Your task to perform on an android device: In Citymapper app, Share your last saved trip details to dbwscratch.test.id2@gmail.com via gmail
Image 0: 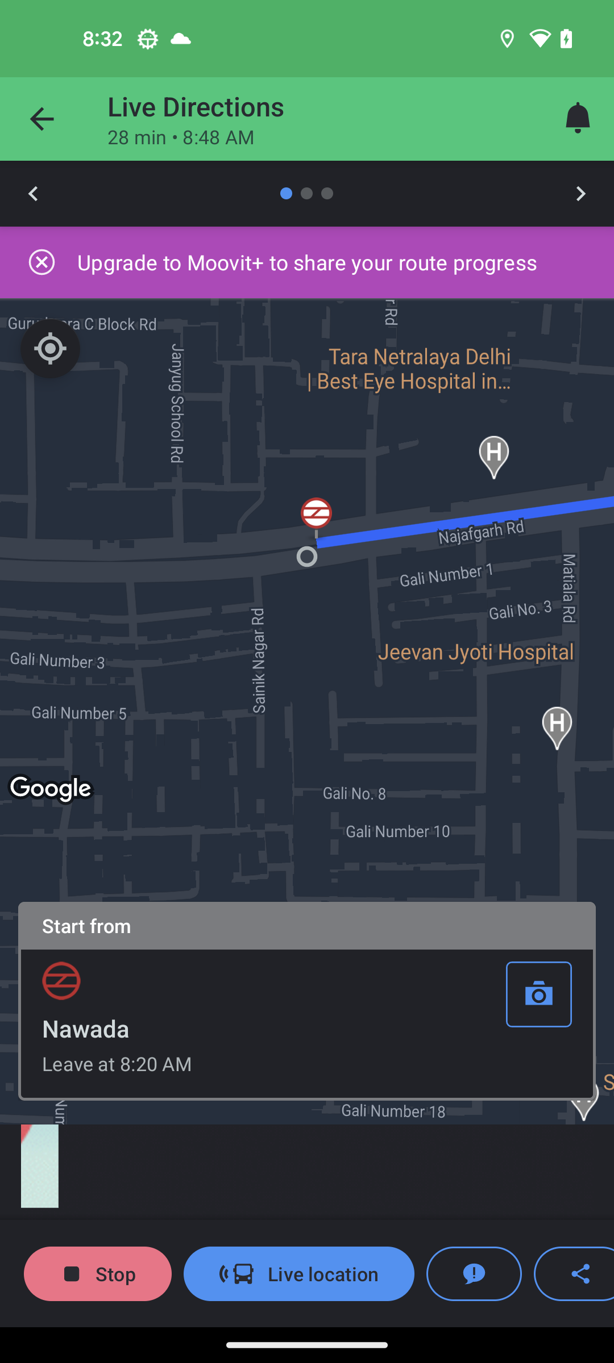
Open Citymapper app
Step 0: open app "Citymapper"
Image 1: 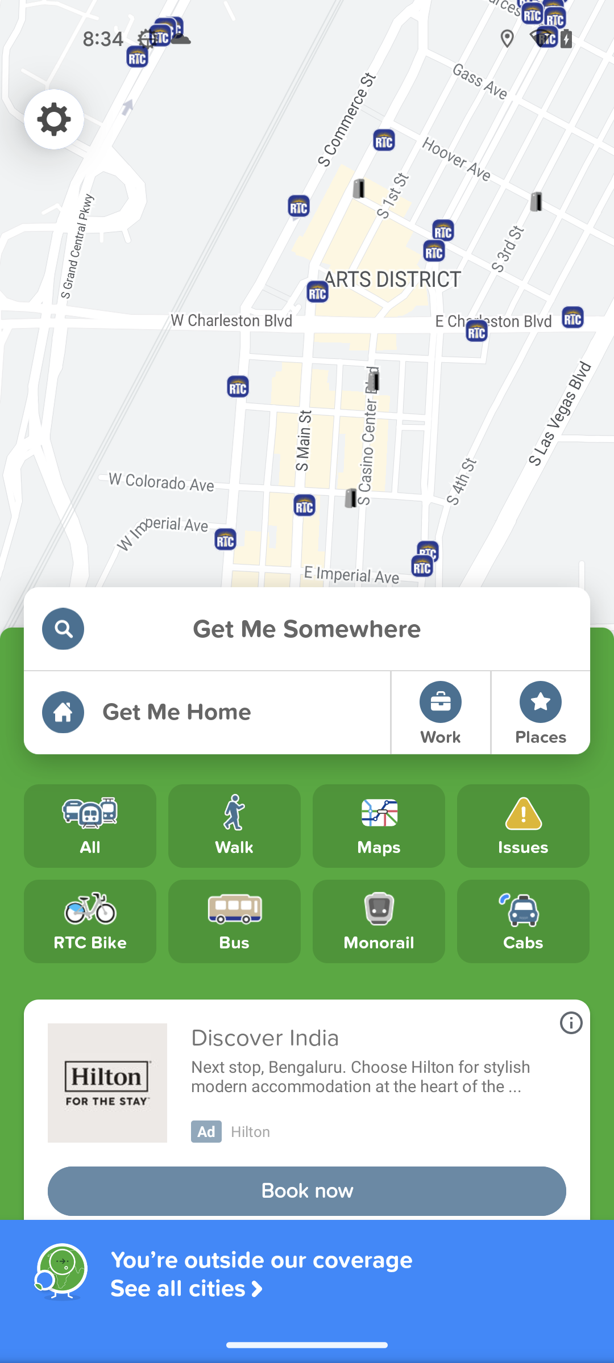
Swipe up to view save trip section
Step 1: scroll down
Image 2: 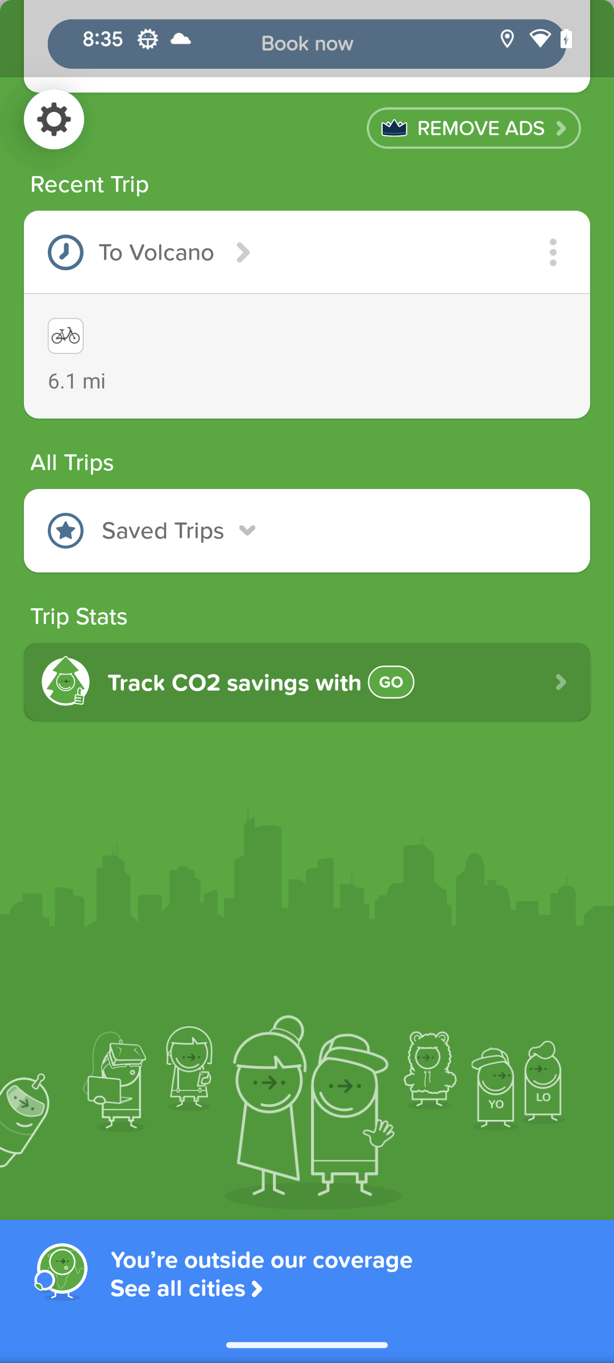
Click on the Saved Trips section down arrow to view saved trips
Step 2: click (178, 530)
Image 3: 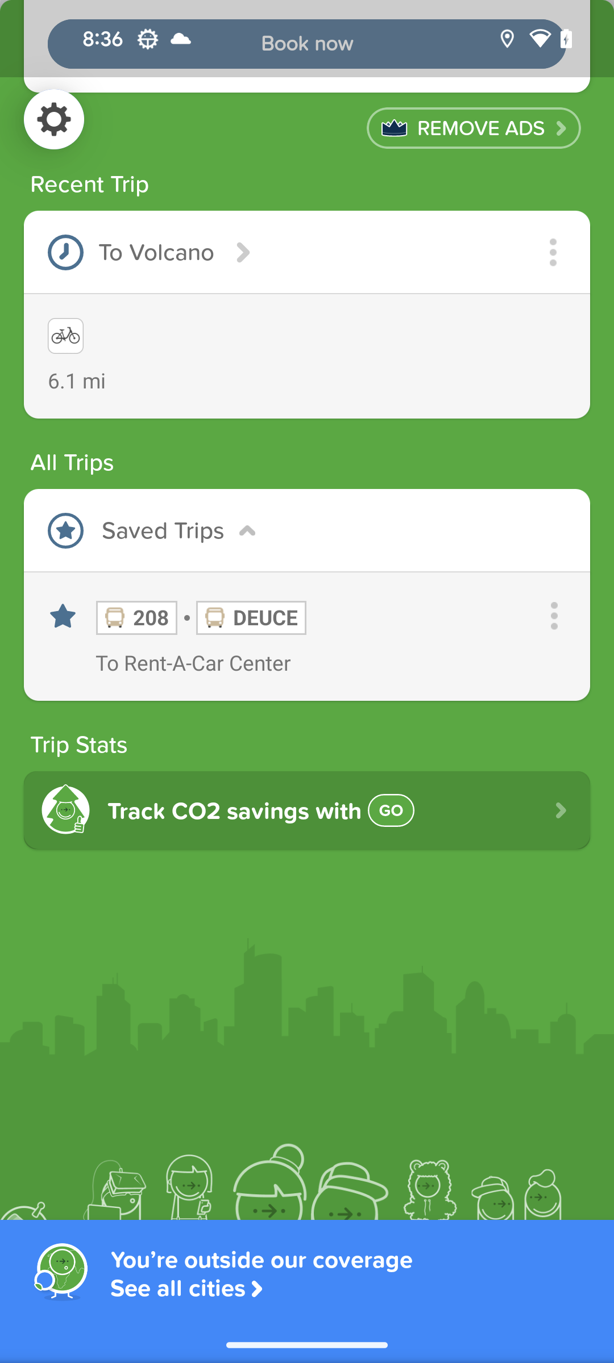
Click on the three dots in front of first saved trip
Step 3: click (307, 520)
Image 4: 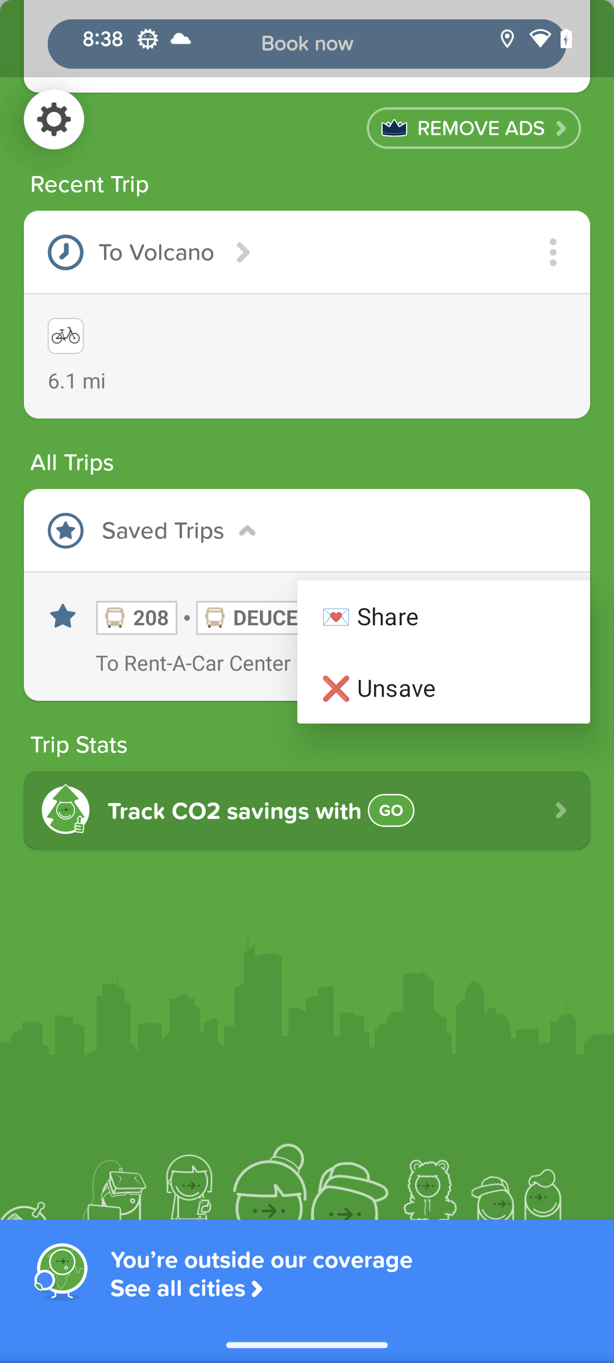
Click on the Share icon in the pop up window
Step 4: click (443, 616)
Image 5: 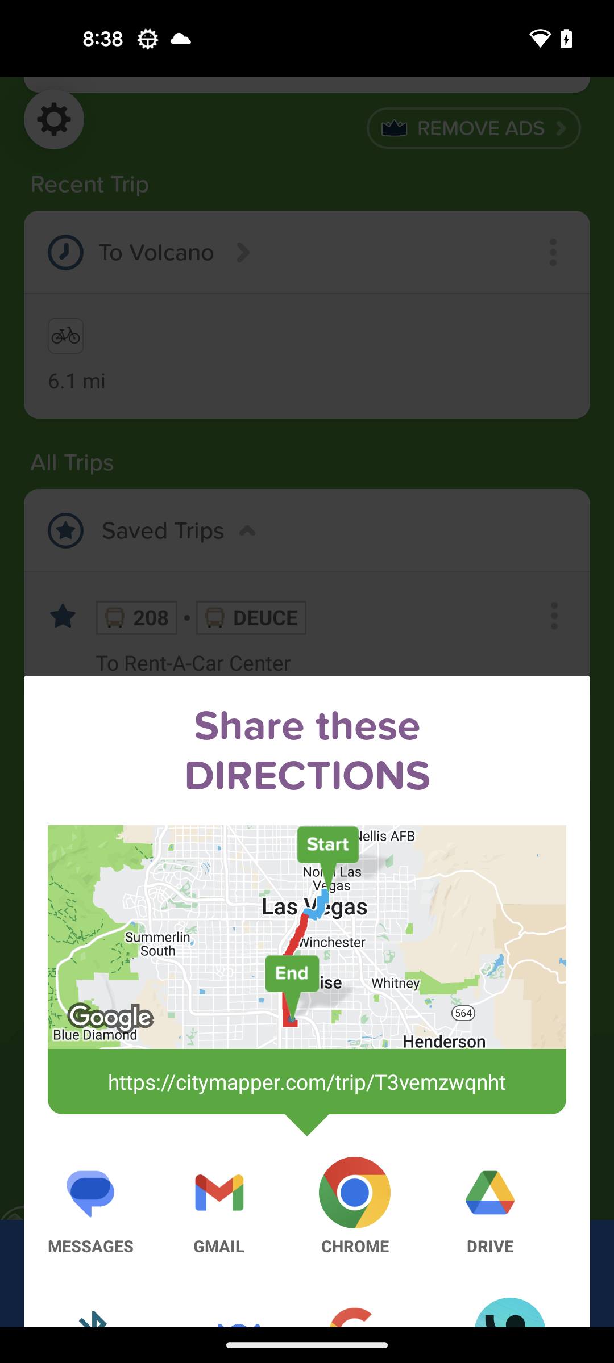
Click on the Gmail icon
Step 5: click (218, 1206)
Image 6: 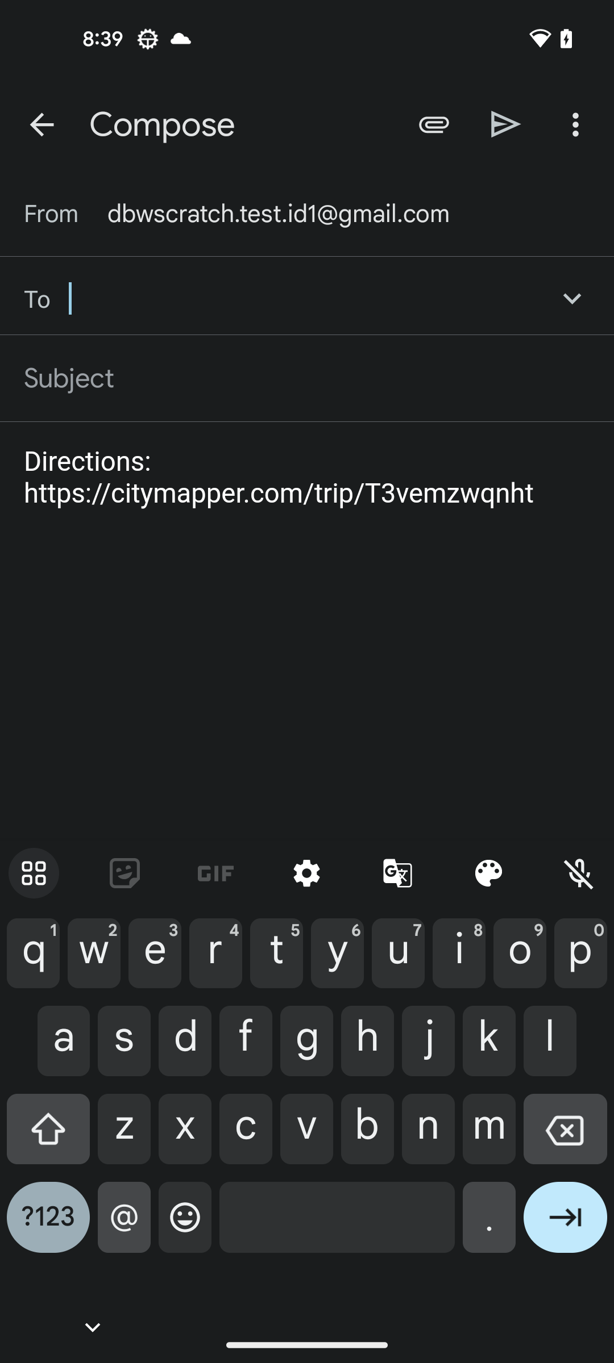
Type dbwscratch.test.id2@gmail.com mail id
Step 6: type "dbwscratch.test.id2@gmail.com"
Image 7: 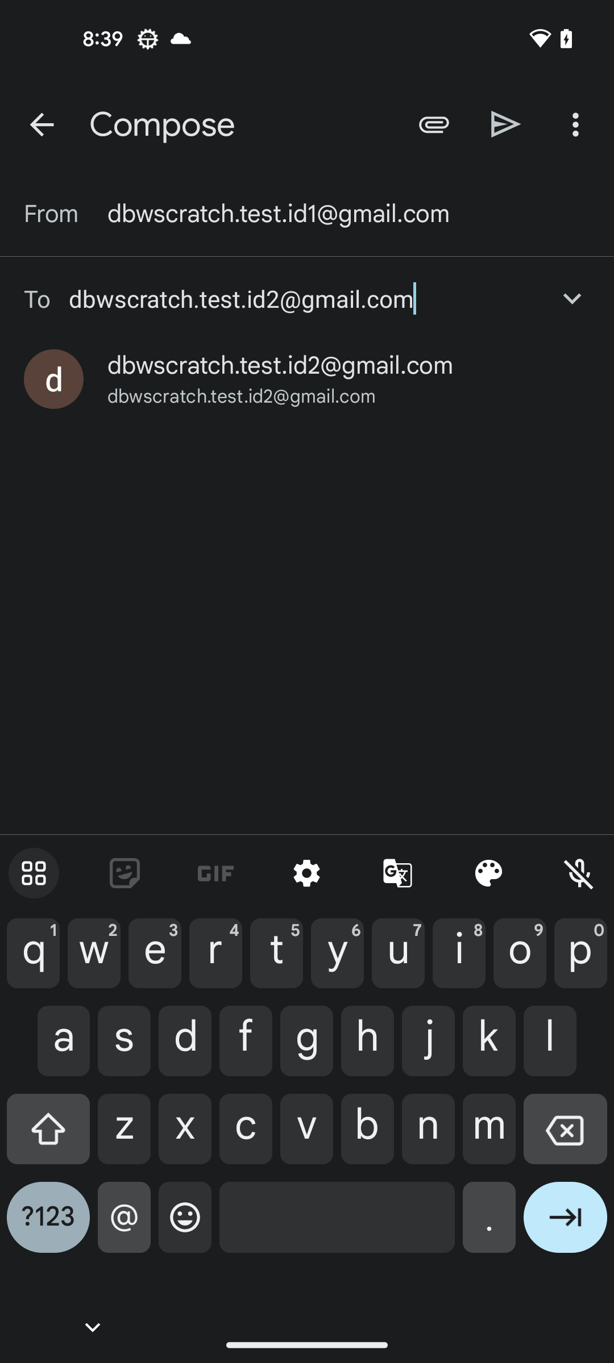
Click on the Send icon at the top left of the screen
Step 7: click (506, 124)